Your task to perform on an android device: It seems that Regular Fit Polo T-Shirt for Men is a good option and I want to view the details of this t-shirt, so view the details of the Regular Fit Polo T-Shirt for Men in the Amazon app.
Image 0: 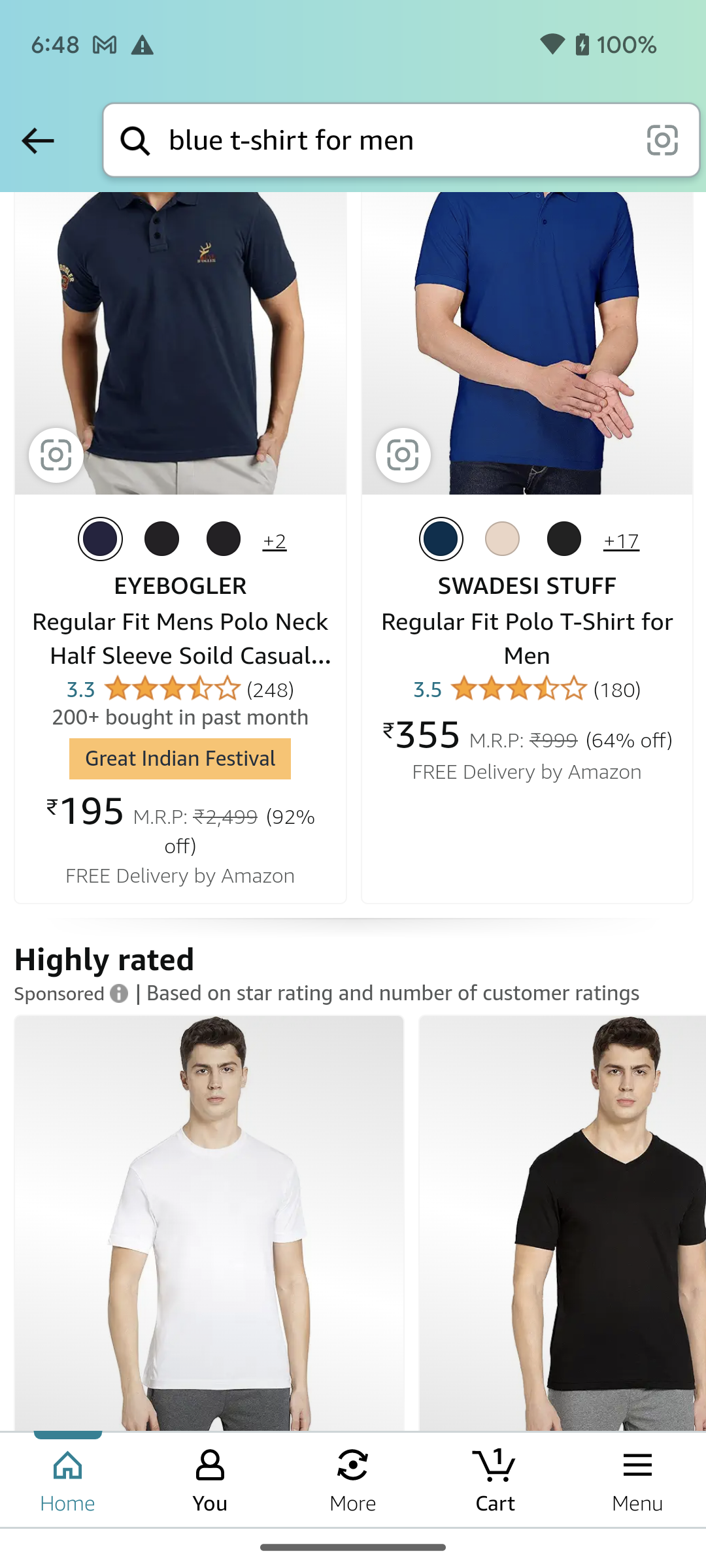
Click on the Regular Fit Polo T-Shirt for Men to view the details of this product.
Step 0: click (518, 689)
Image 1: 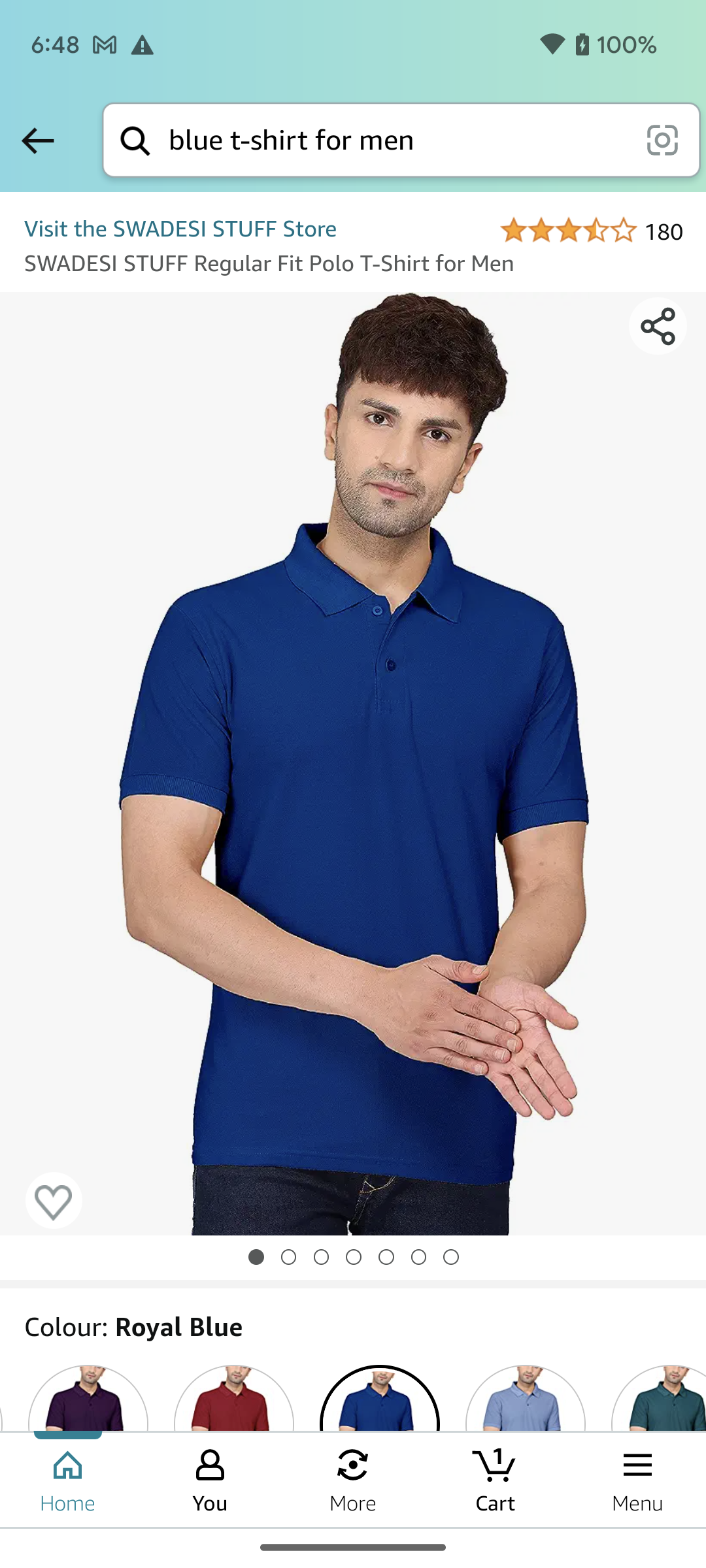
Scroll down to view the details of this product.
Step 1: scroll down
Image 2: 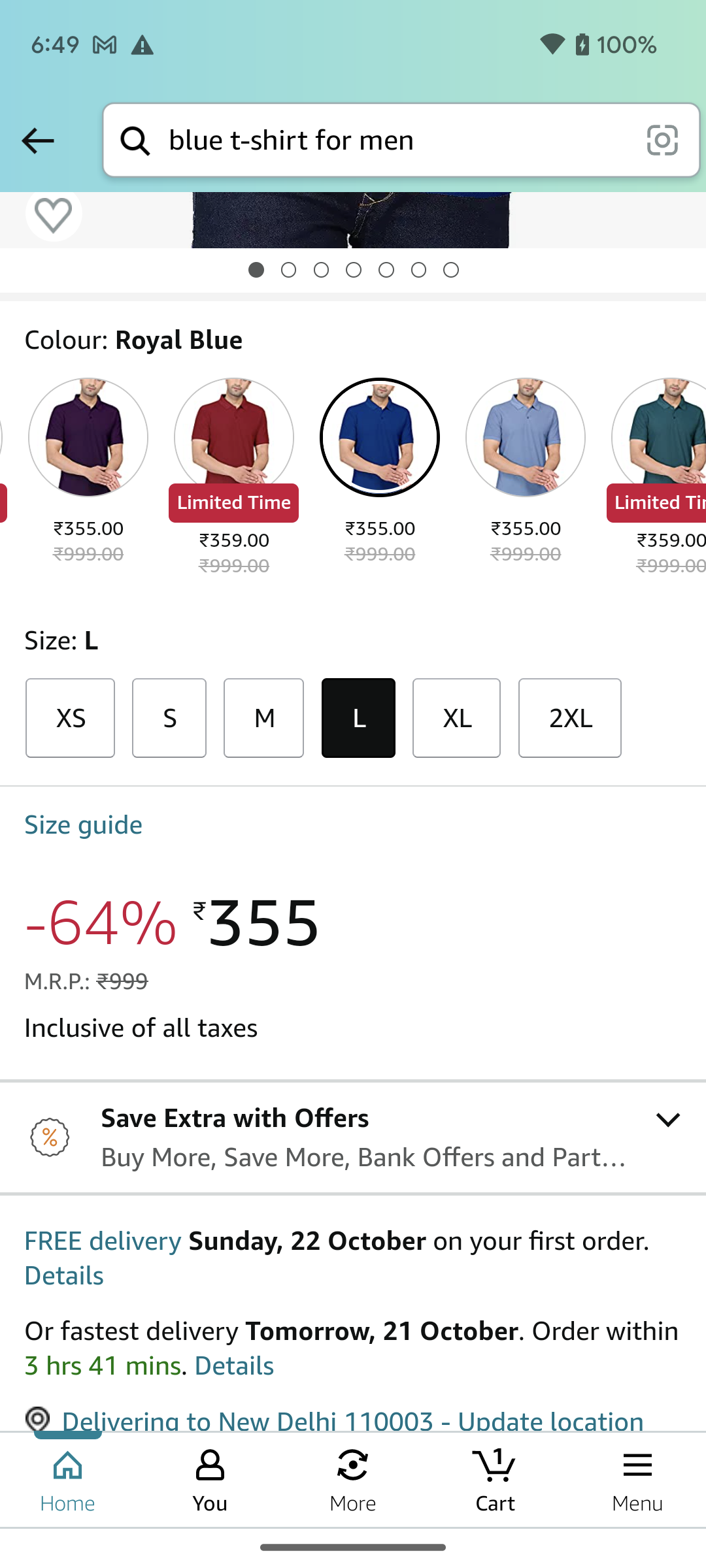
Scroll down to view the details of this product.
Step 2: scroll down
Image 3: 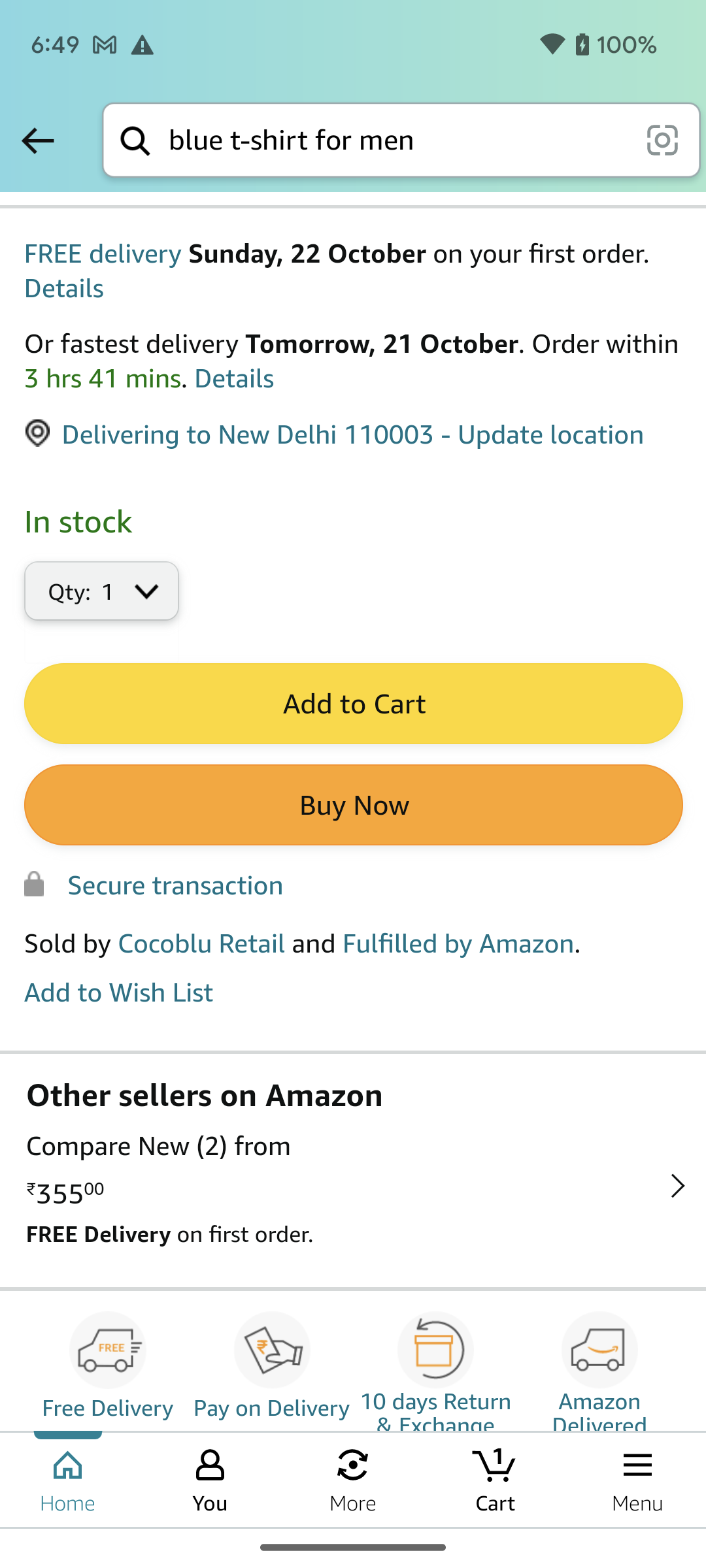
Scroll down to view the details of this product.
Step 3: scroll down
Image 4: 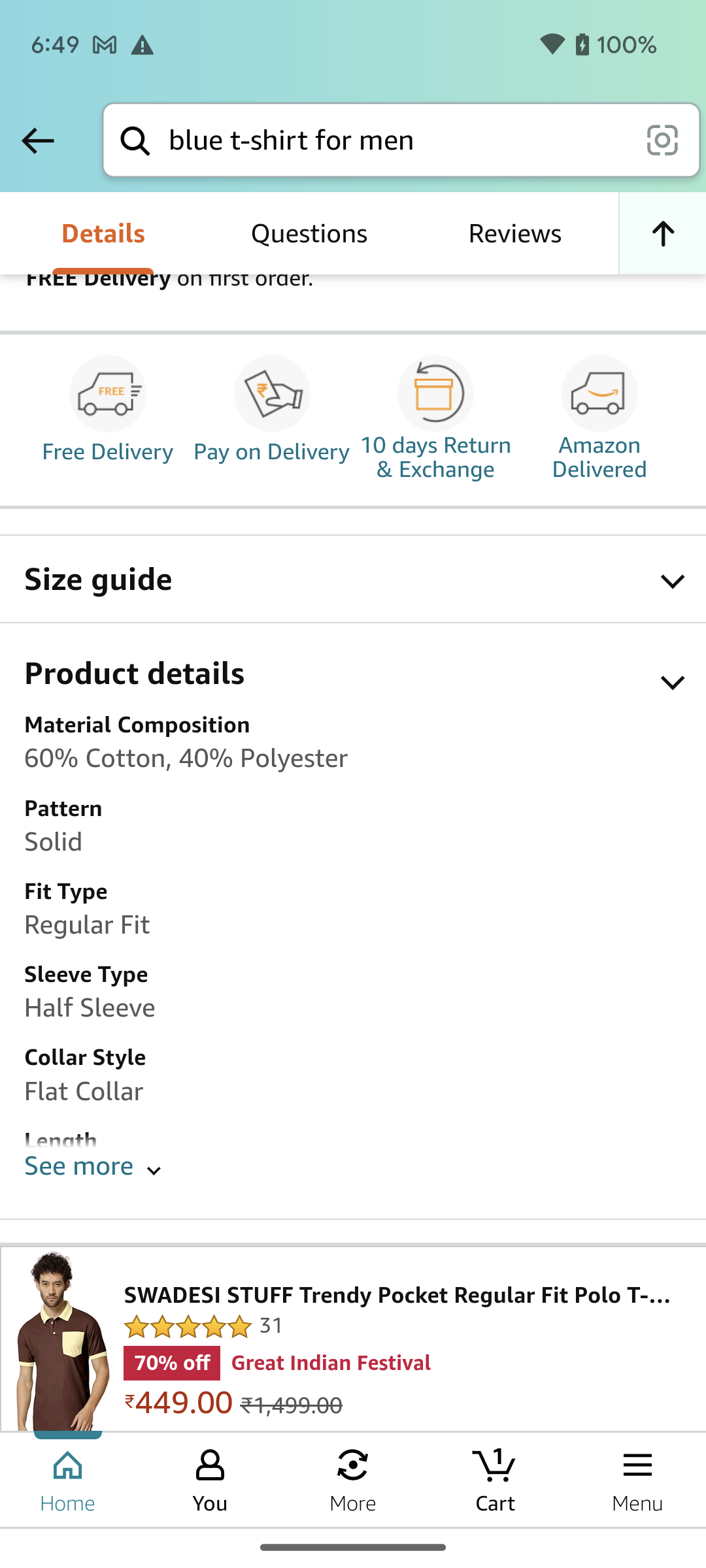
Click on the see more drop down button to view more details of this product.
Step 4: click (78, 1167)
Image 5: 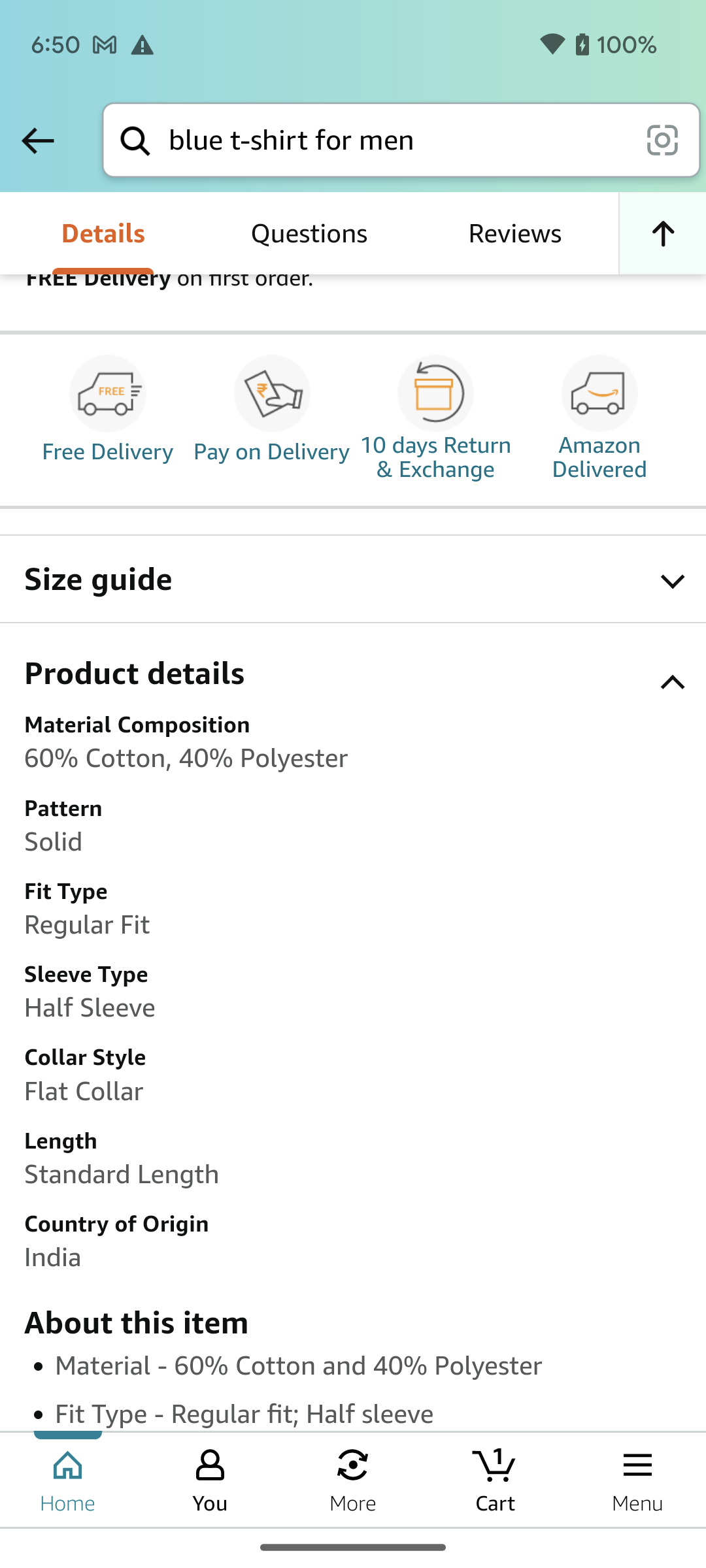
Scroll down to view more details of this product
Step 5: scroll down
Image 6: 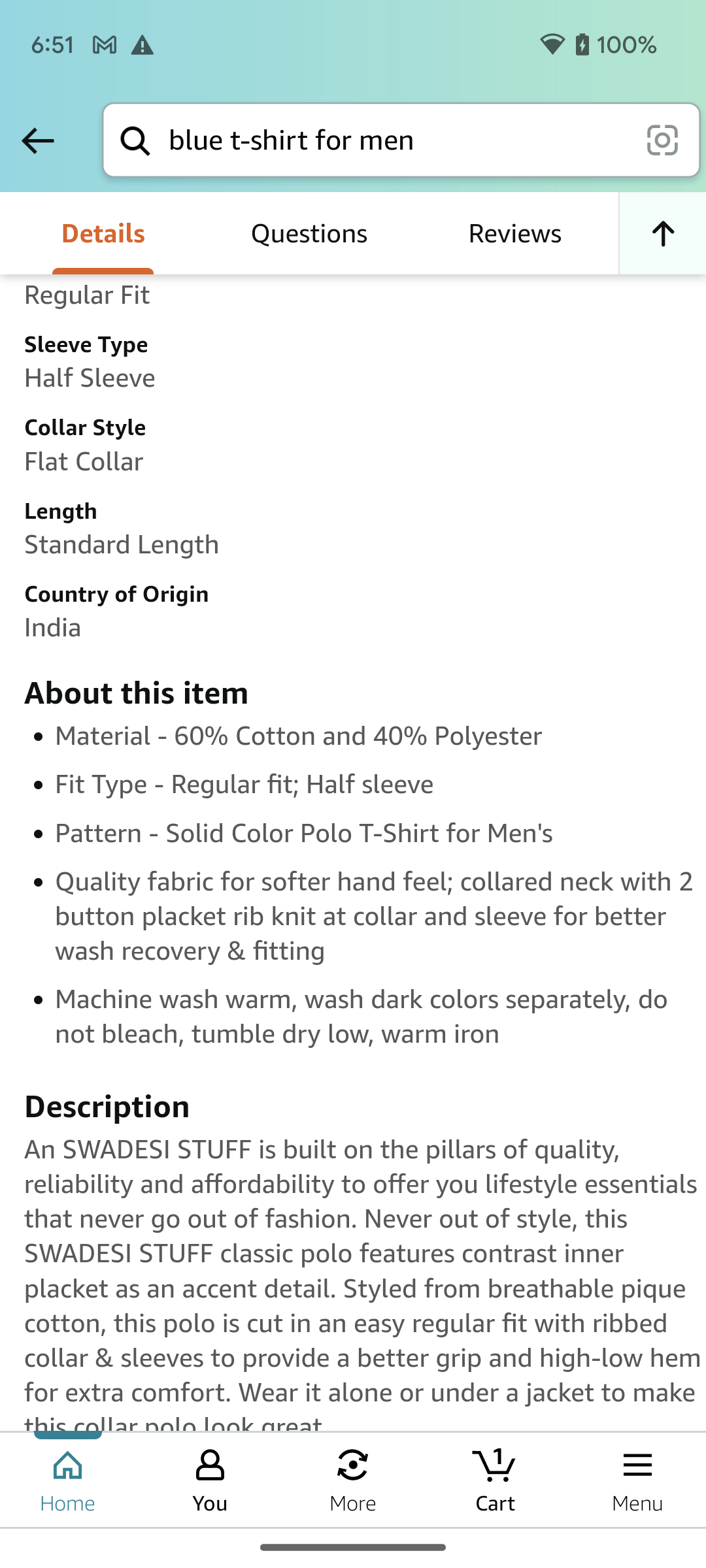
Scroll down to view more details of this product
Step 6: scroll down